Your task to perform on an android device: To view how much storage is being utilised and when my storage will run out, I want to navigate to Manage Google Drive Storage on the Google Drive app.
Image 0: 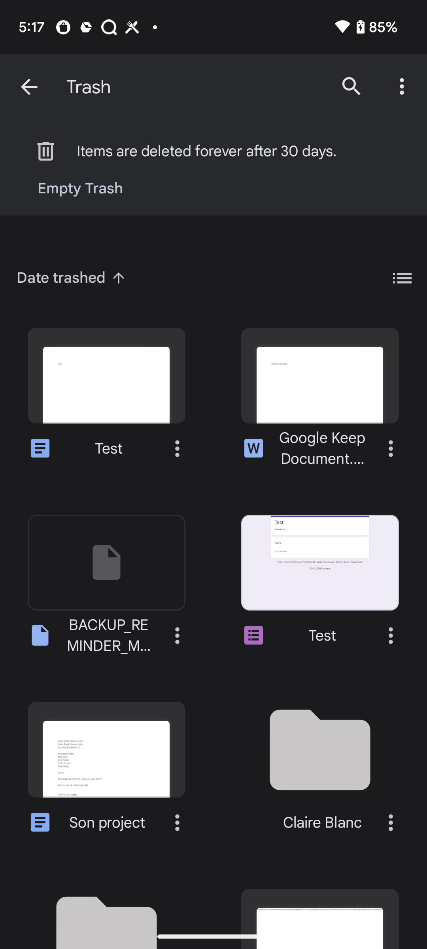
go back to the previous page
Step 0: press back button
Image 1: 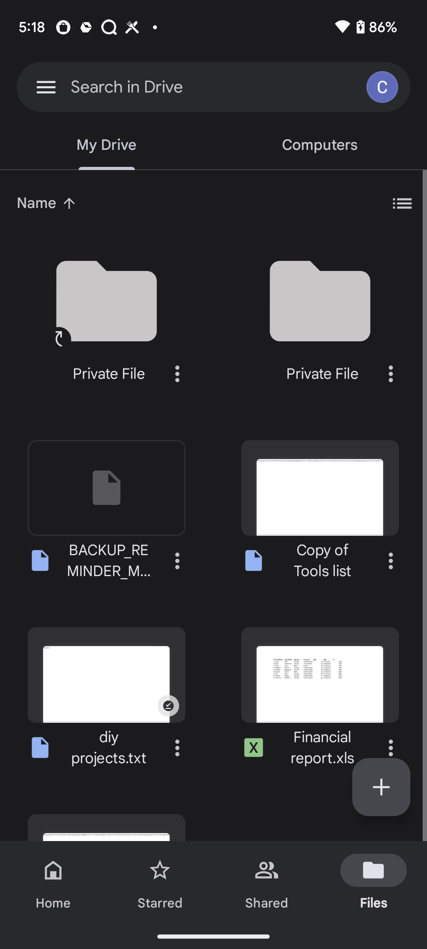
Click on the three bar icon at the top left corner of the screen
Step 1: click (46, 87)
Image 2: 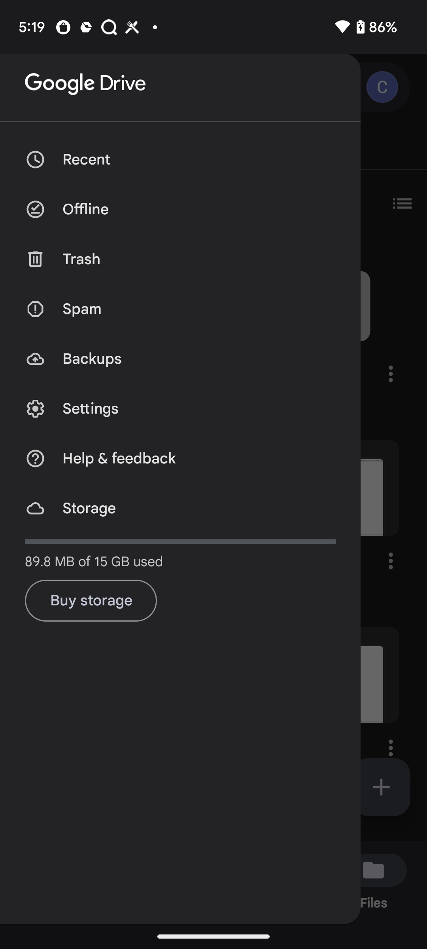
Click on the Storage option
Step 2: click (89, 508)